Your task to perform on an android device: Increase the timing of the 10-minute timer by 2 minutes on the clock app.
Image 0: 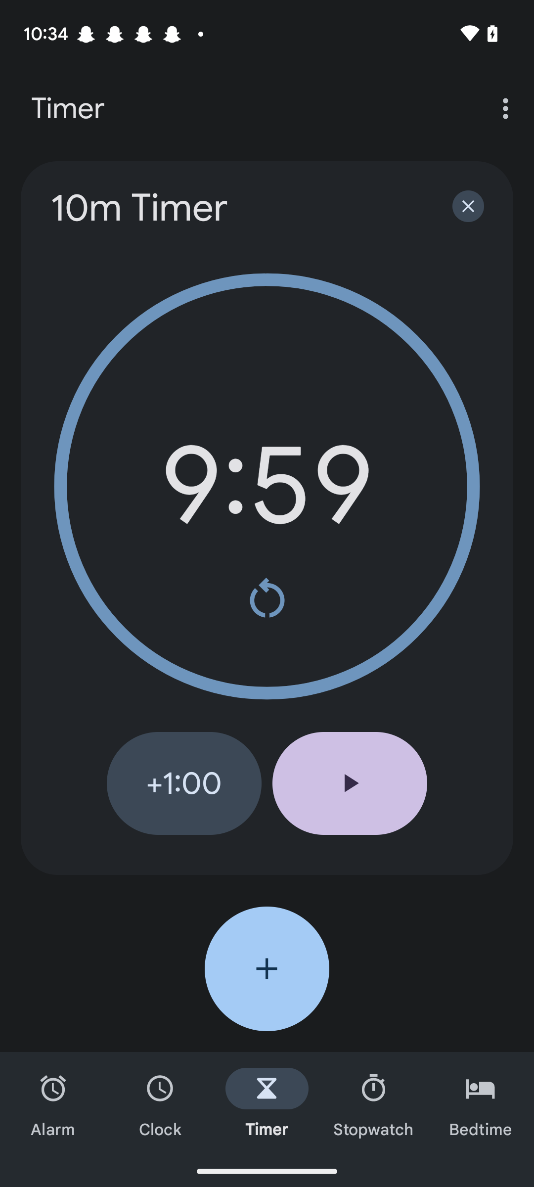
click on the +1:00  tab.
Step 0: click (184, 783)